Your task to perform on an android device: I want to get the direction to the Stavanger port, so get the Stavanger port direction in the CruiseMapper app.
Image 0: 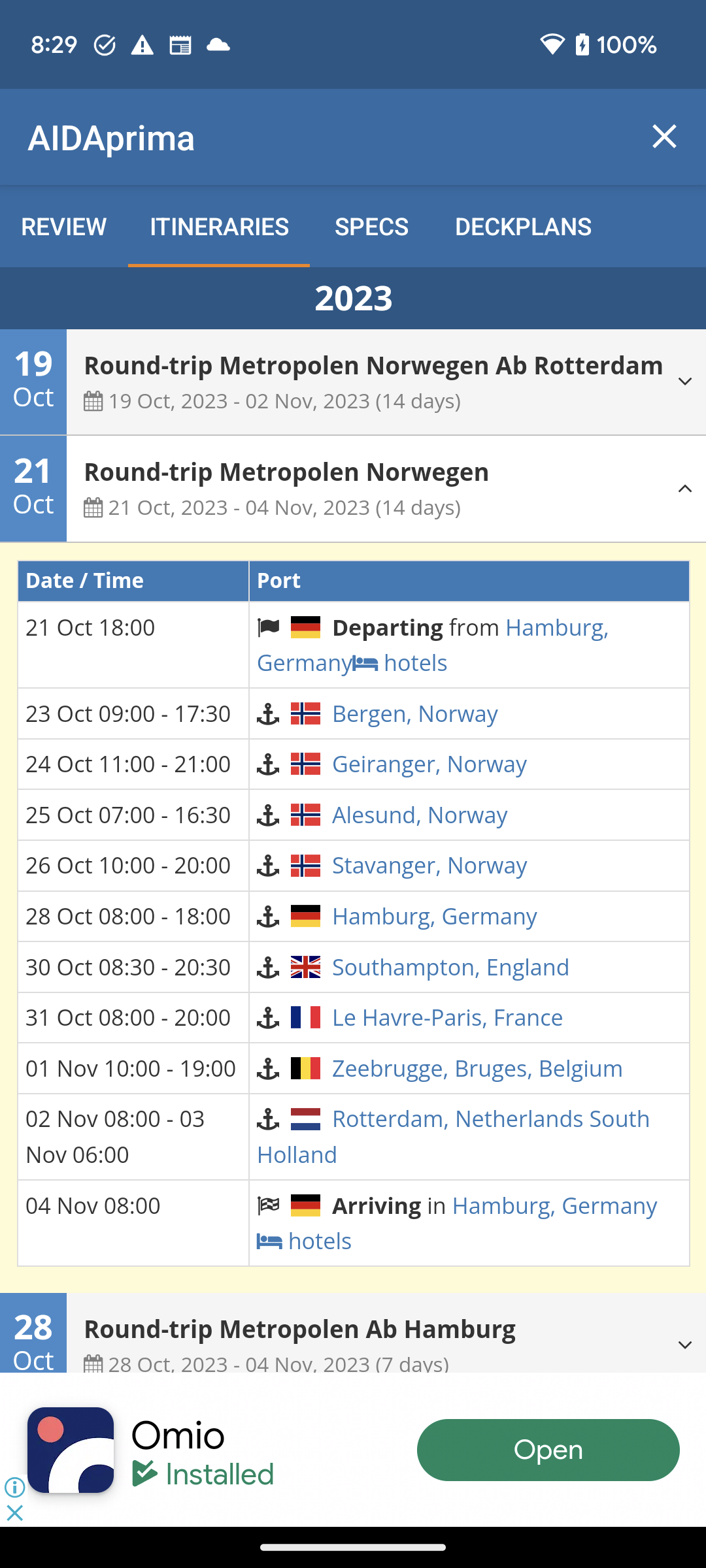
Click on the Stavanger, Norway to get the port direction.
Step 0: click (429, 864)
Image 1: 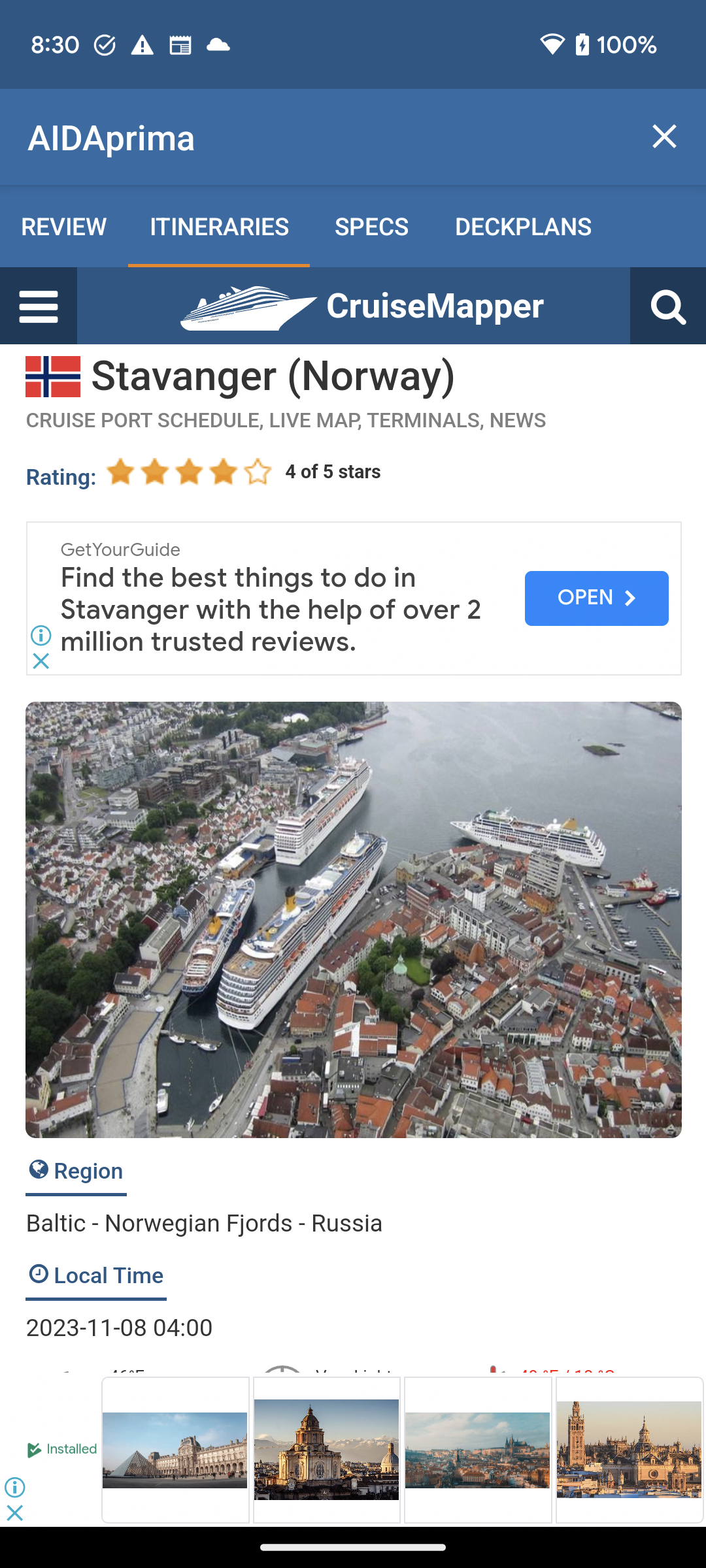
Scroll down to view the port map option.
Step 1: scroll down
Image 2: 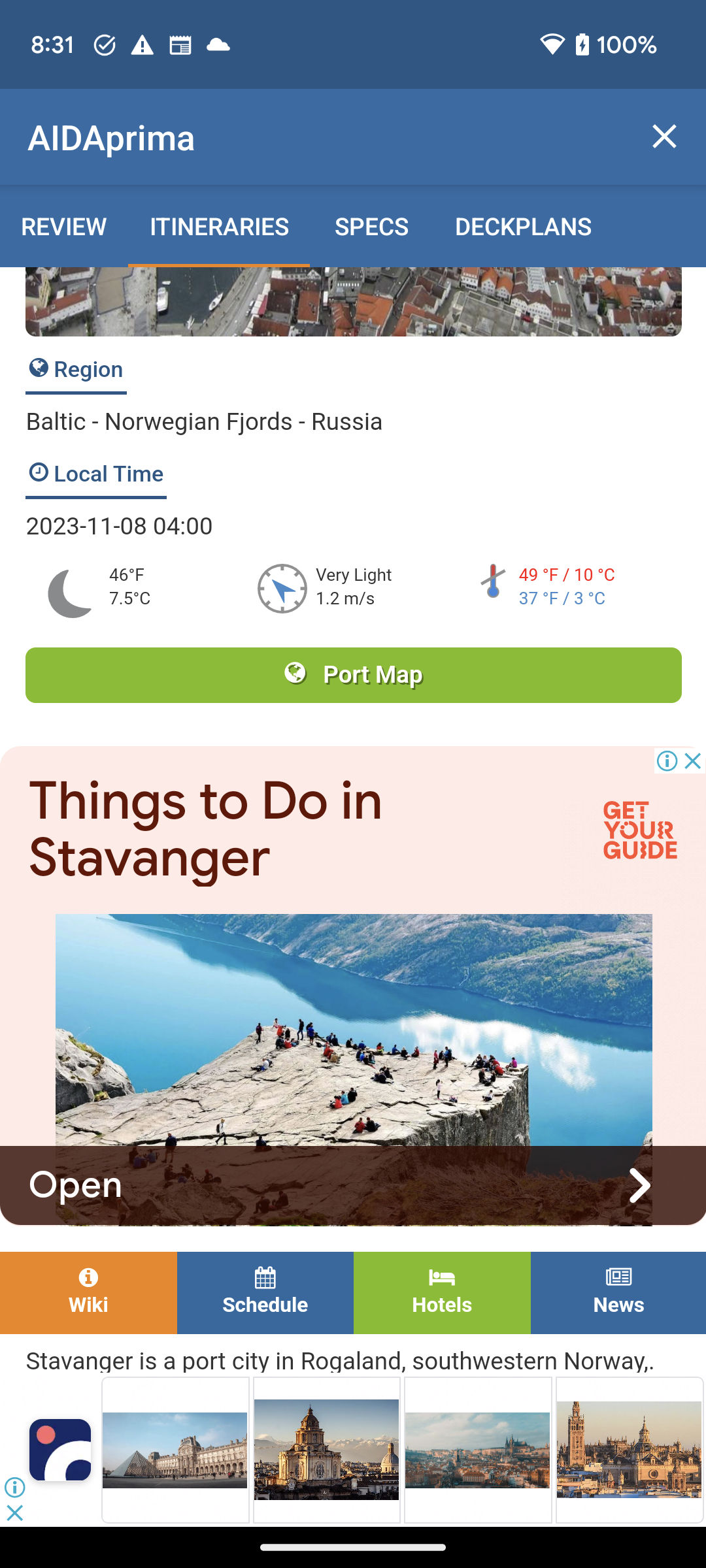
Click on the Port Map button to get the direction to the port.
Step 2: click (363, 675)